Your task to perform on an android device: I want to search for a hotel room in London on the EaseMyTrip app for myself on the 15th of January as there will be a layover while going to Canada.
Image 0: 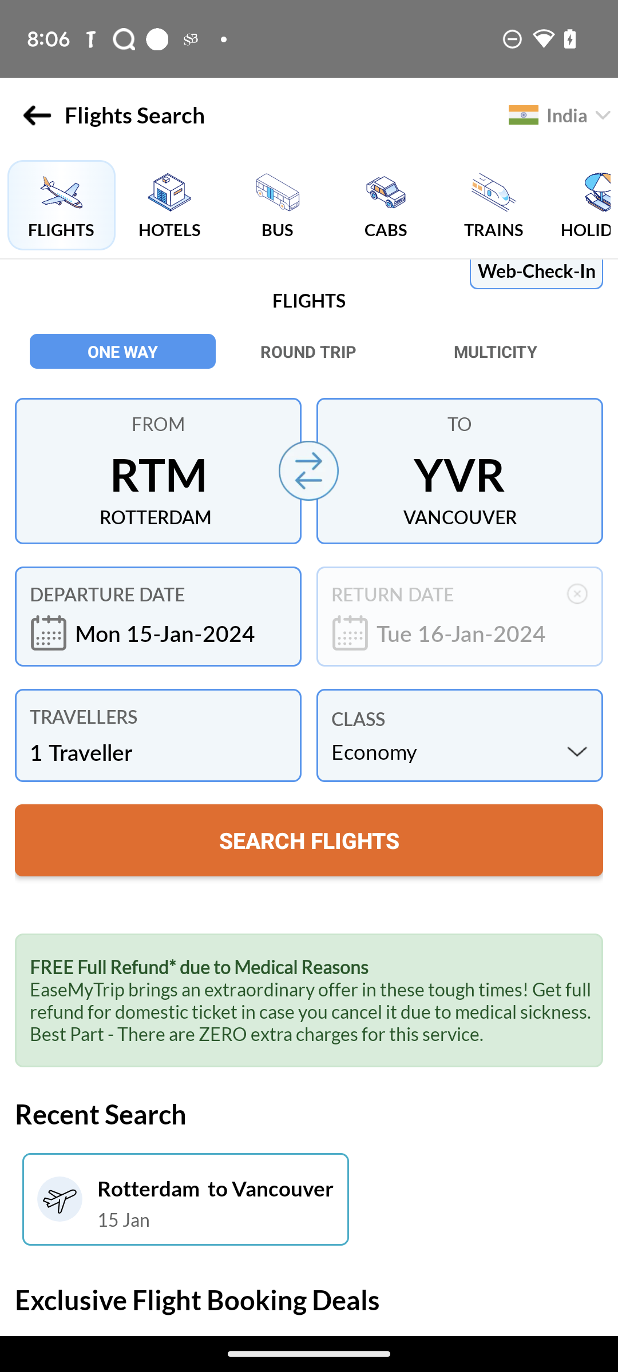
Click on the Hotels option.
Step 0: click (169, 205)
Image 1: 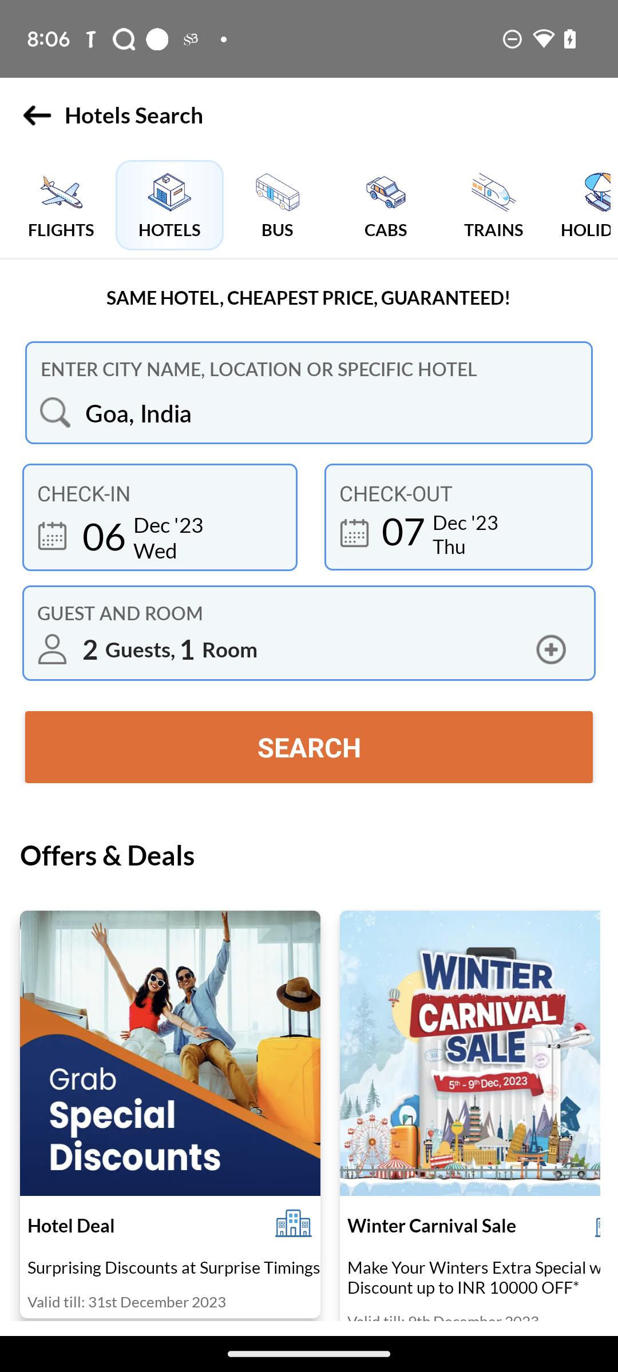
Click on the city option.
Step 1: click (331, 412)
Image 2: 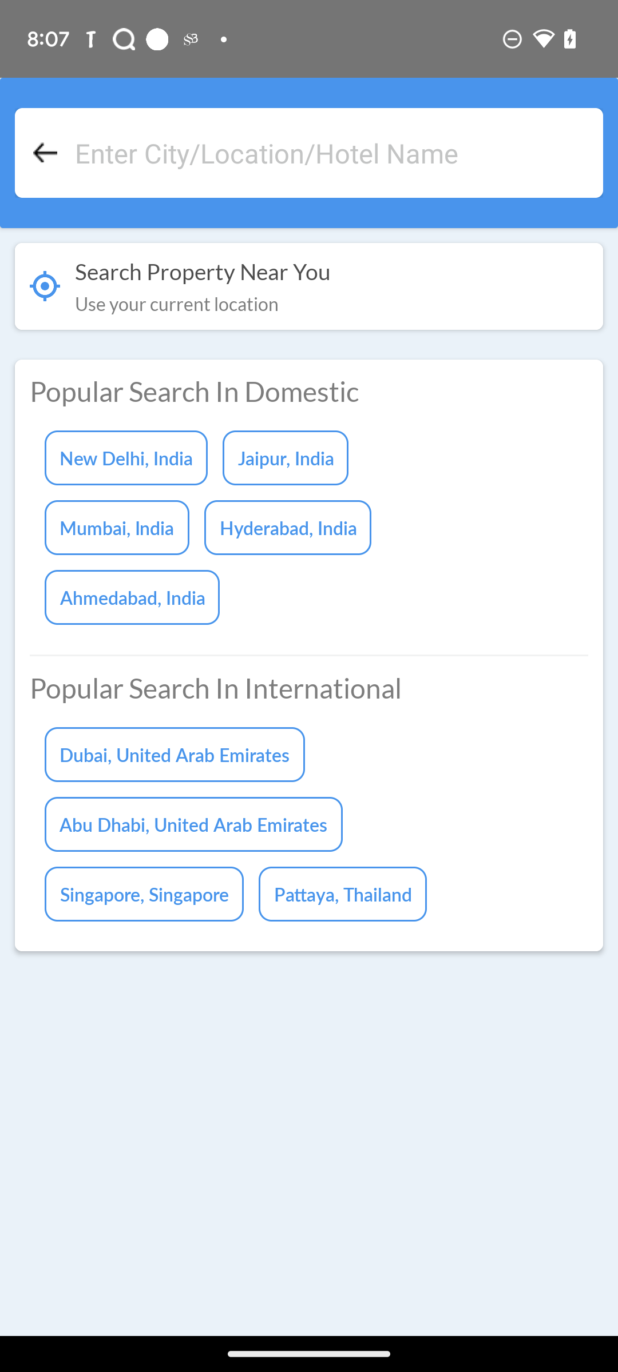
Click on the Search box.
Step 2: click (331, 153)
Image 3: 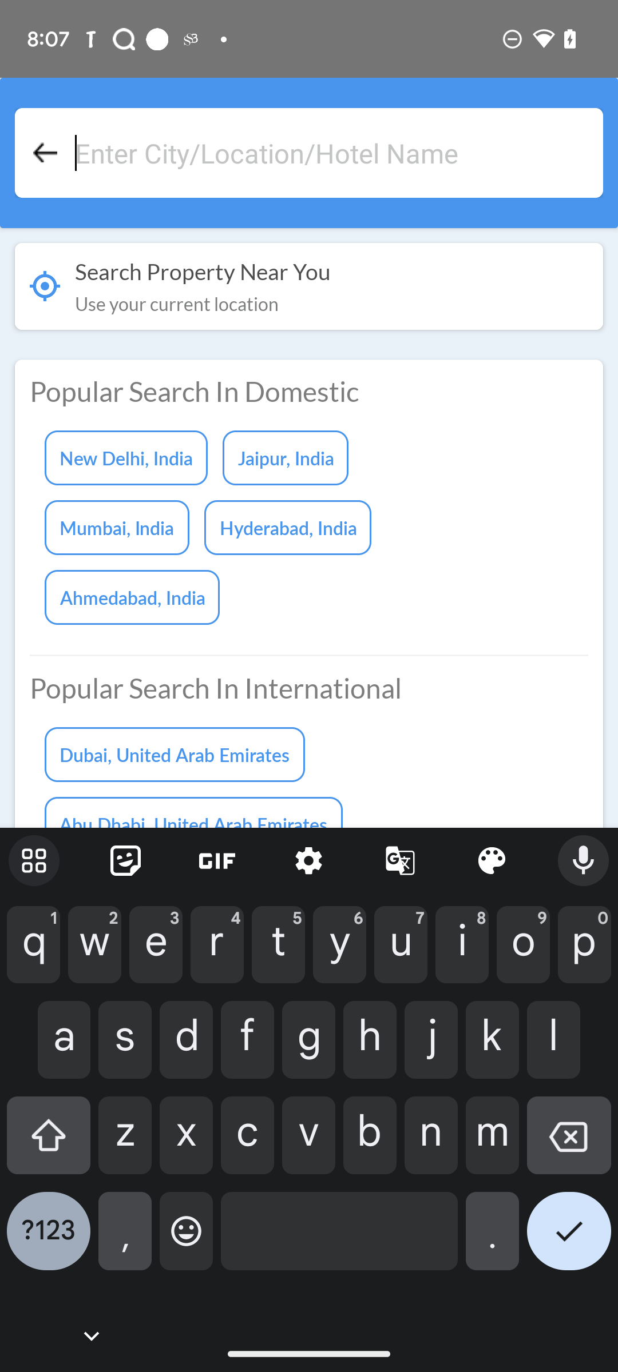
Enter London
Step 3: type "London"
Image 4: 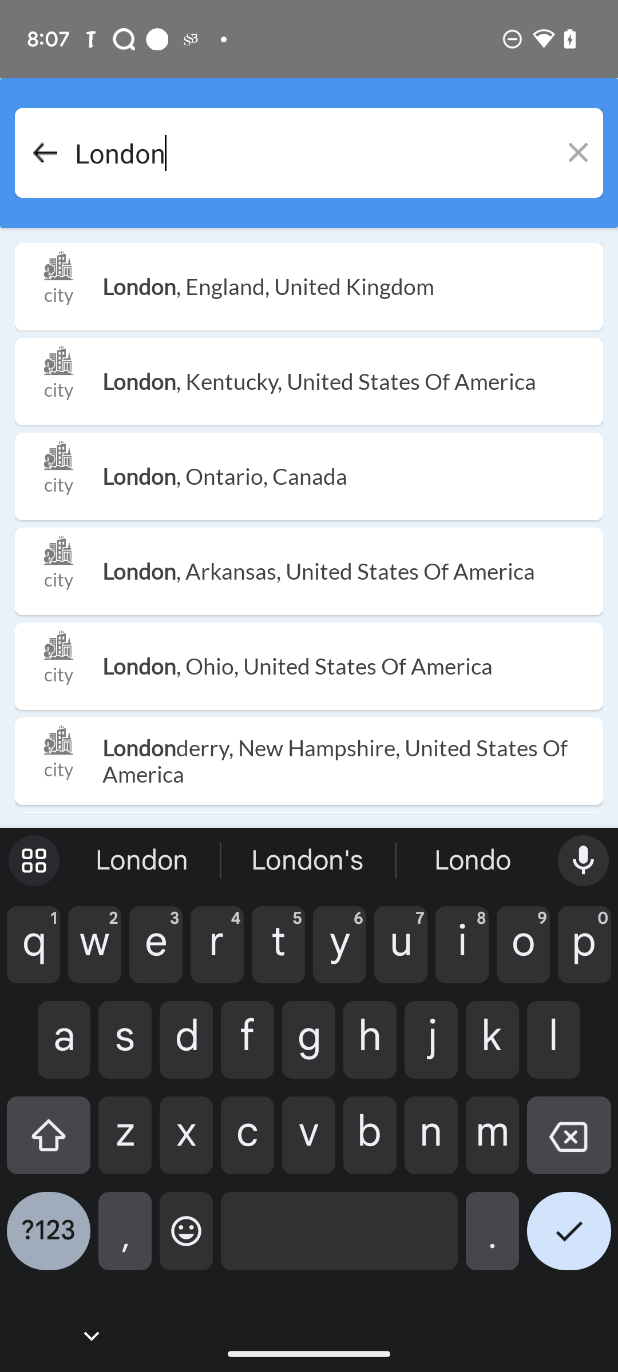
Click on the first suggestion.
Step 4: click (348, 286)
Image 5: 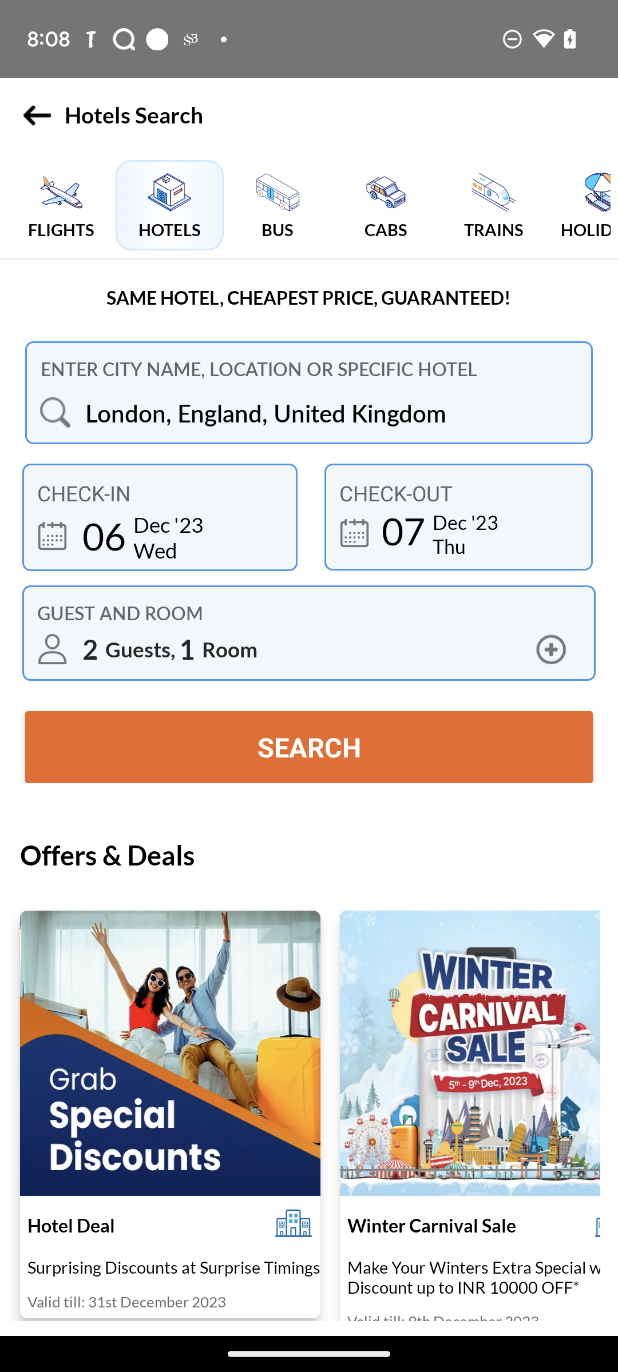
Click on the Check-in option.
Step 5: click (168, 524)
Image 6: 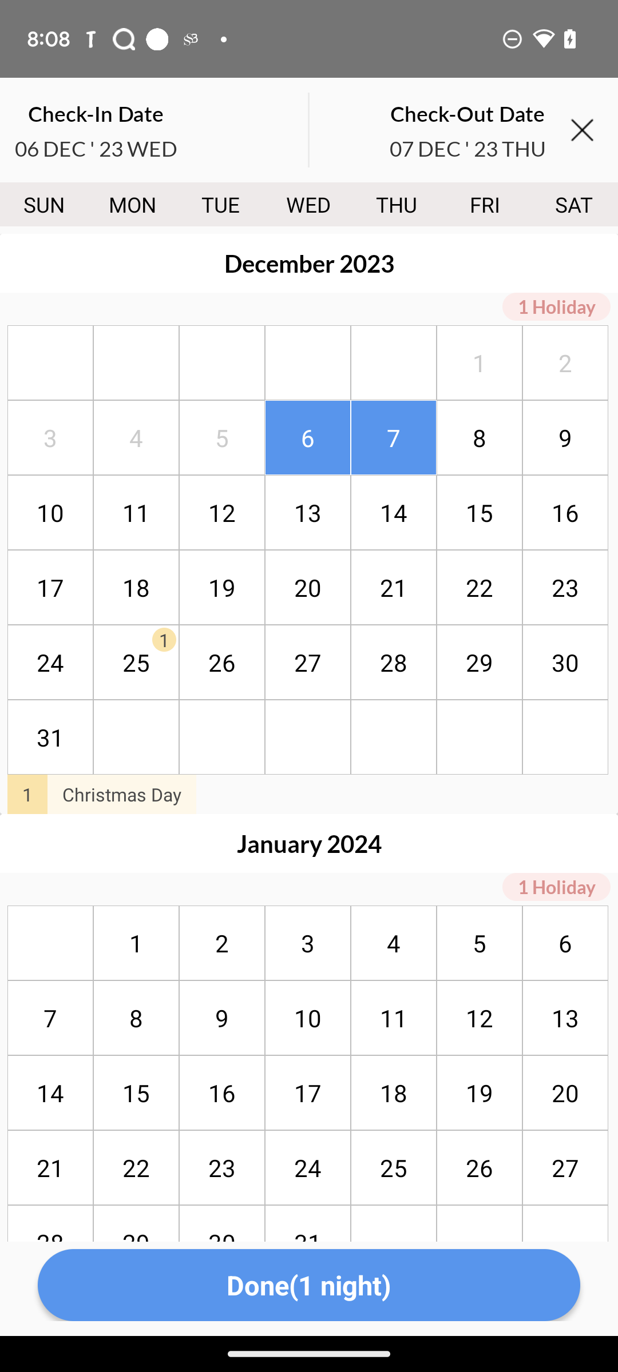
Click on 15th of January
Step 6: click (136, 1092)
Image 7: 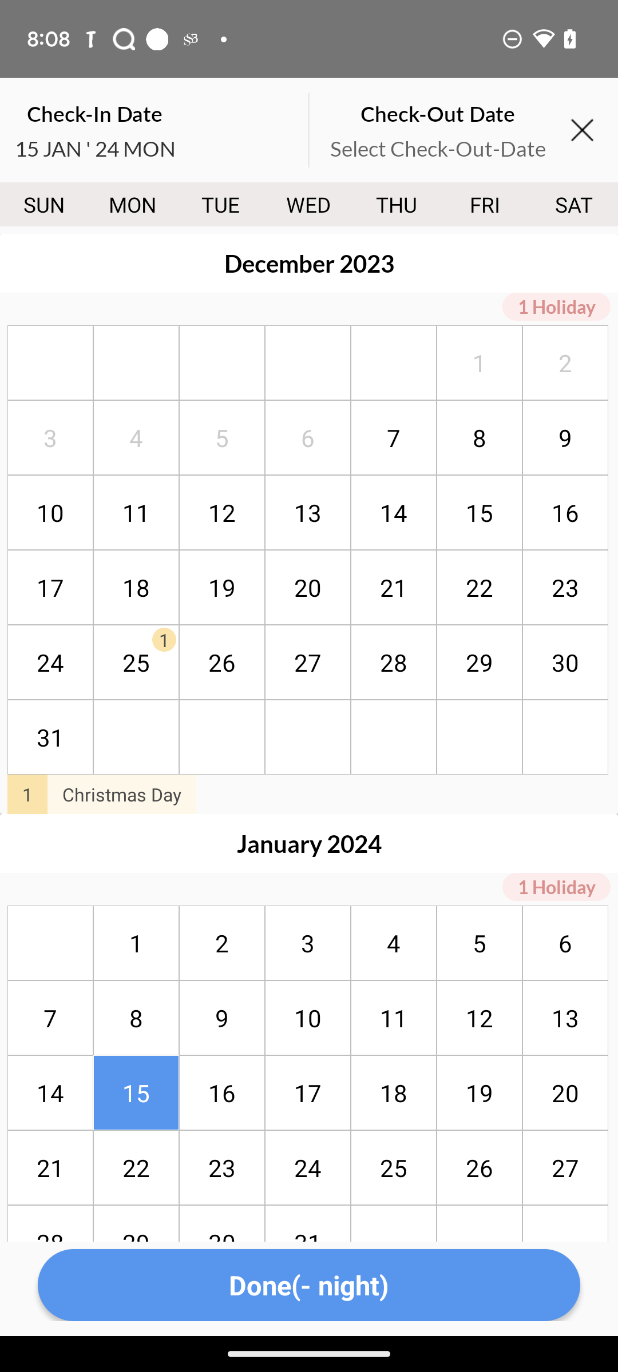
Click on 16th of January.
Step 7: click (221, 1092)
Image 8: 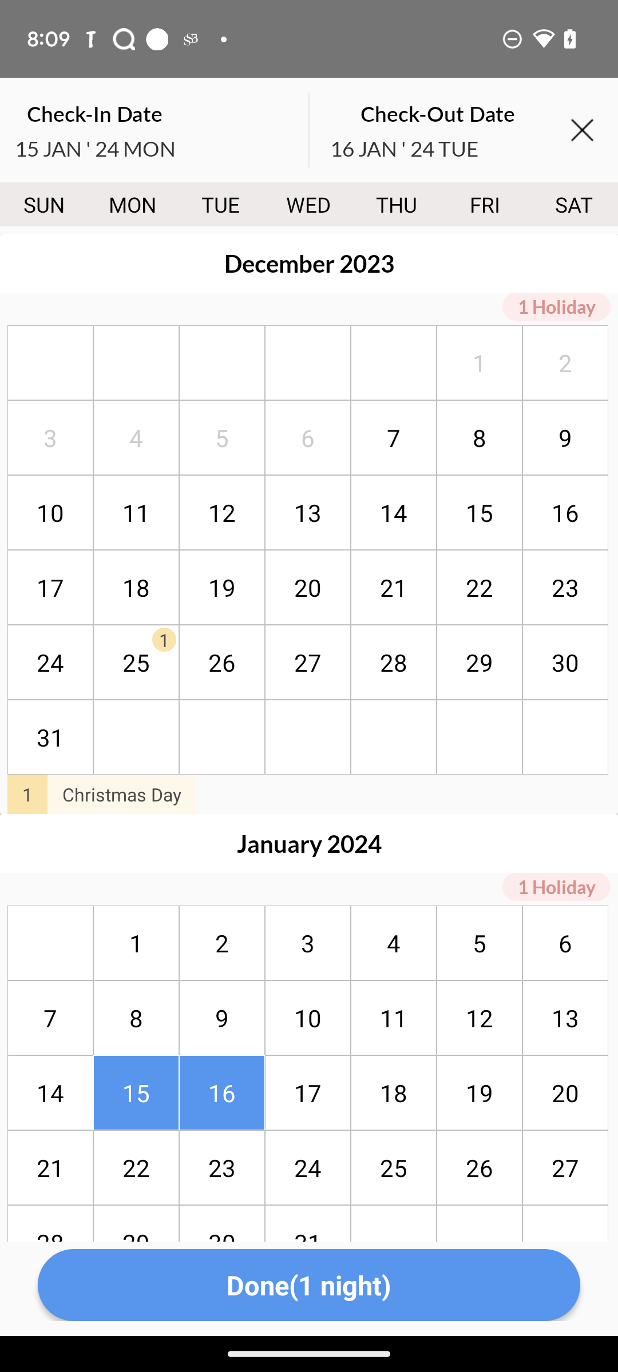
Click on Done option.
Step 8: click (309, 1285)
Image 9: 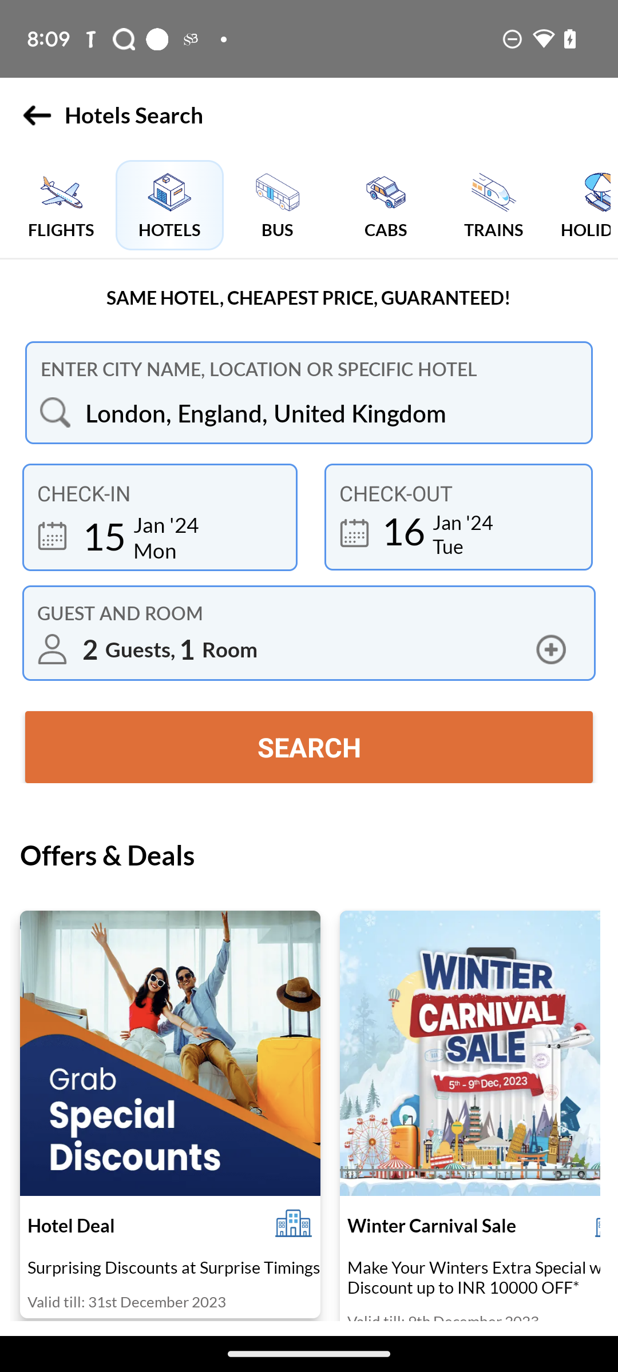
Click on the Guest and Room option.
Step 9: click (278, 649)
Image 10: 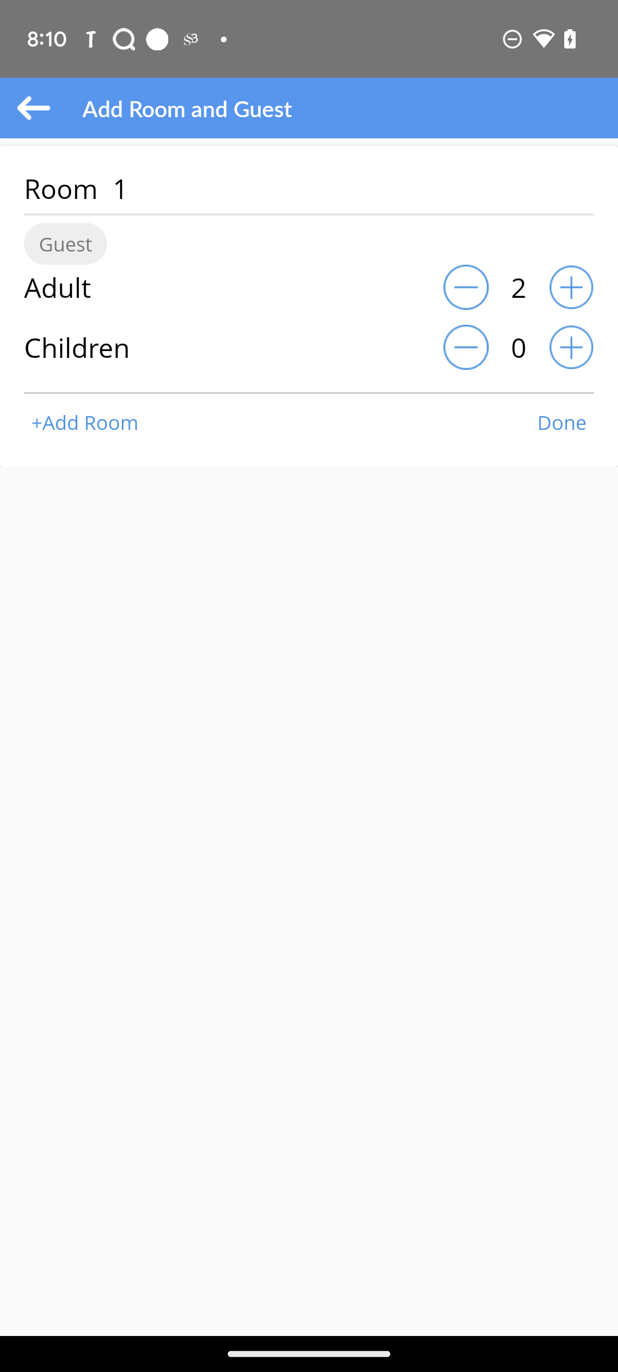
Click on the decrease icon in front of Adult option.
Step 10: click (466, 286)
Image 11: 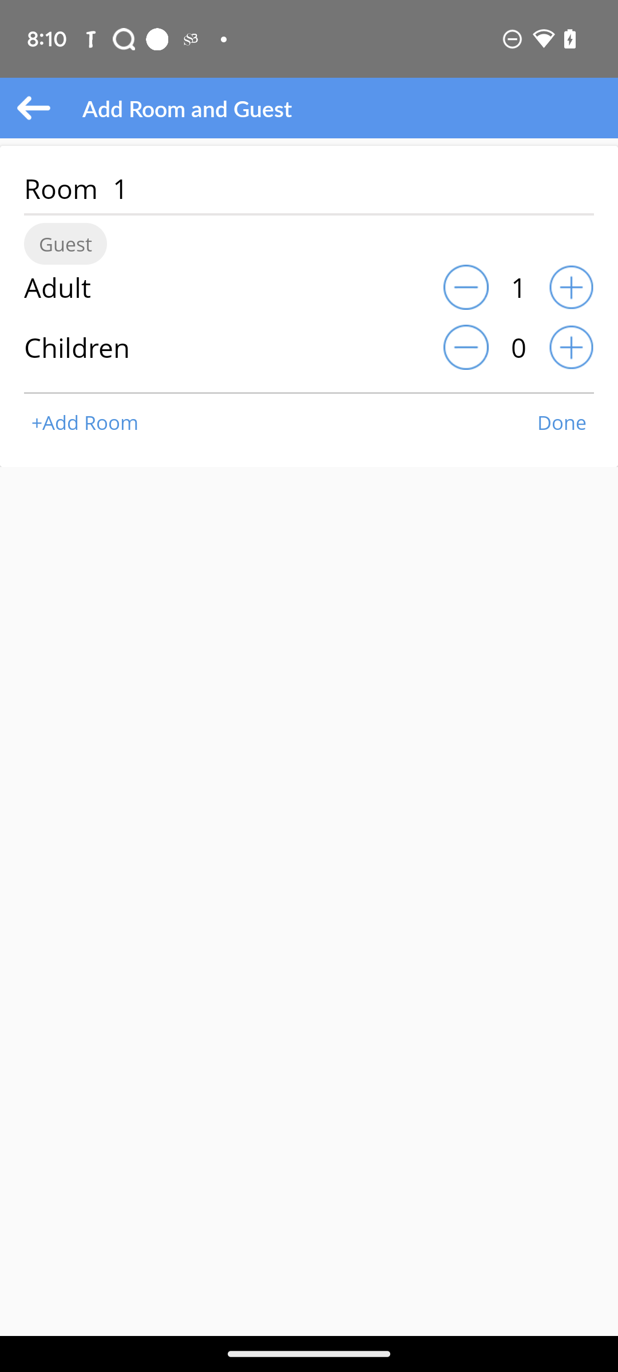
Click on the done option.
Step 11: click (562, 422)
Image 12: 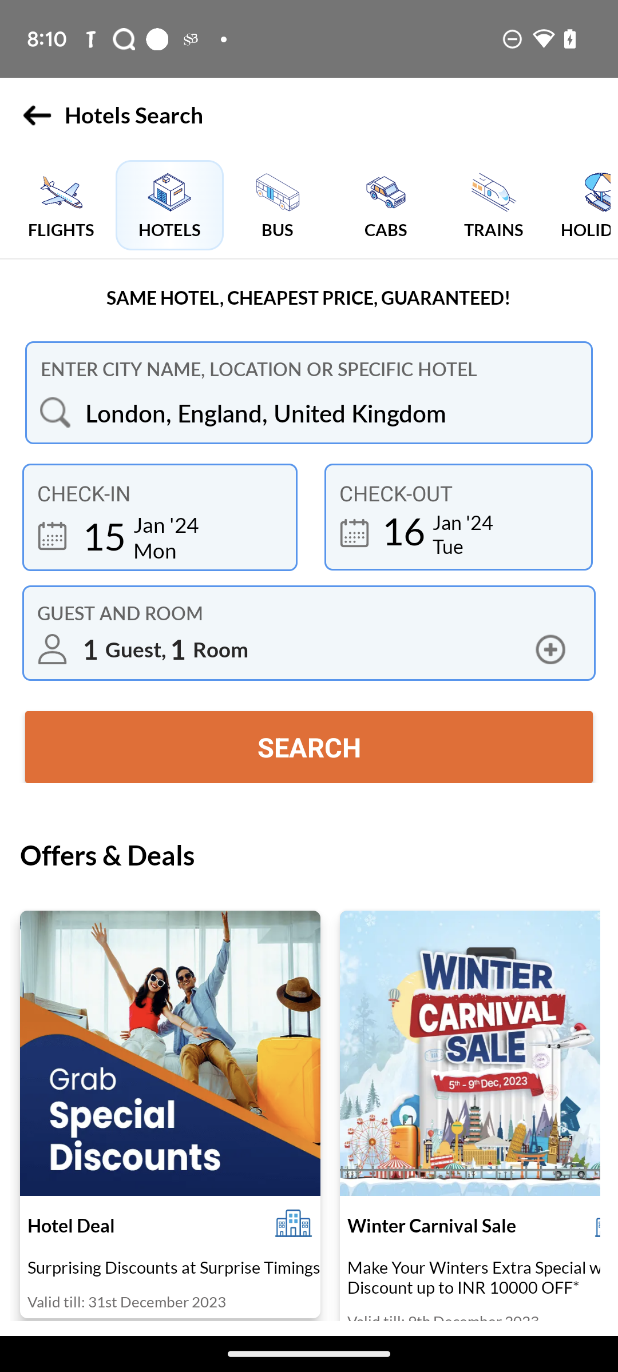
Click on the search option.
Step 12: click (309, 747)